Your task to perform on an android device: In the BabyCenter app, Read the stories on babies births of other pregnant women to get inspiration from other women's experiences
Image 0: 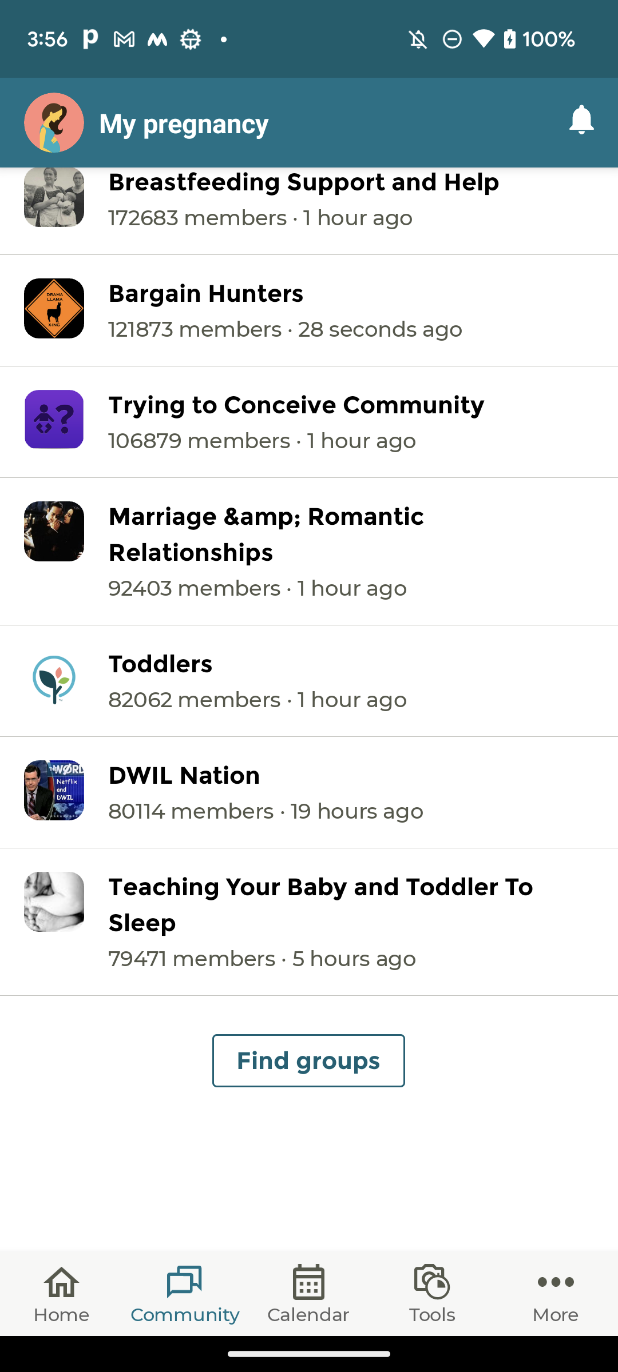
Scroll down to view the My activity icon
Step 0: scroll up
Image 1: 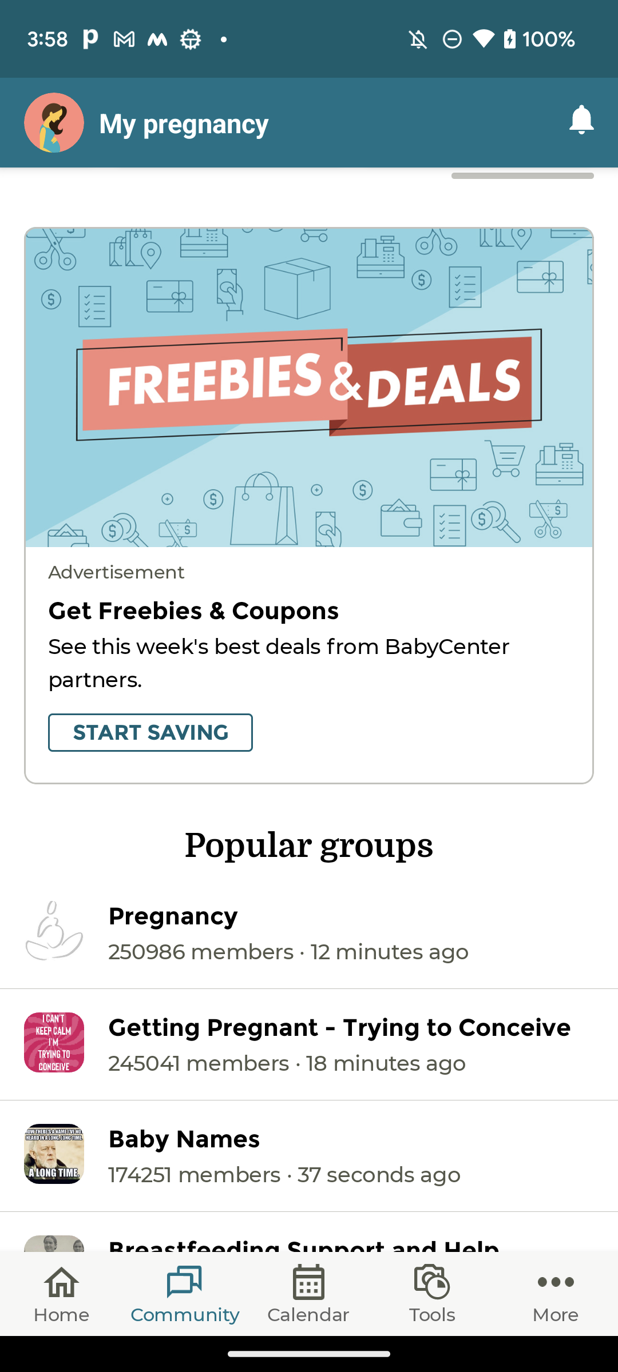
Scroll down to view the My activity icon
Step 1: scroll up
Image 3: 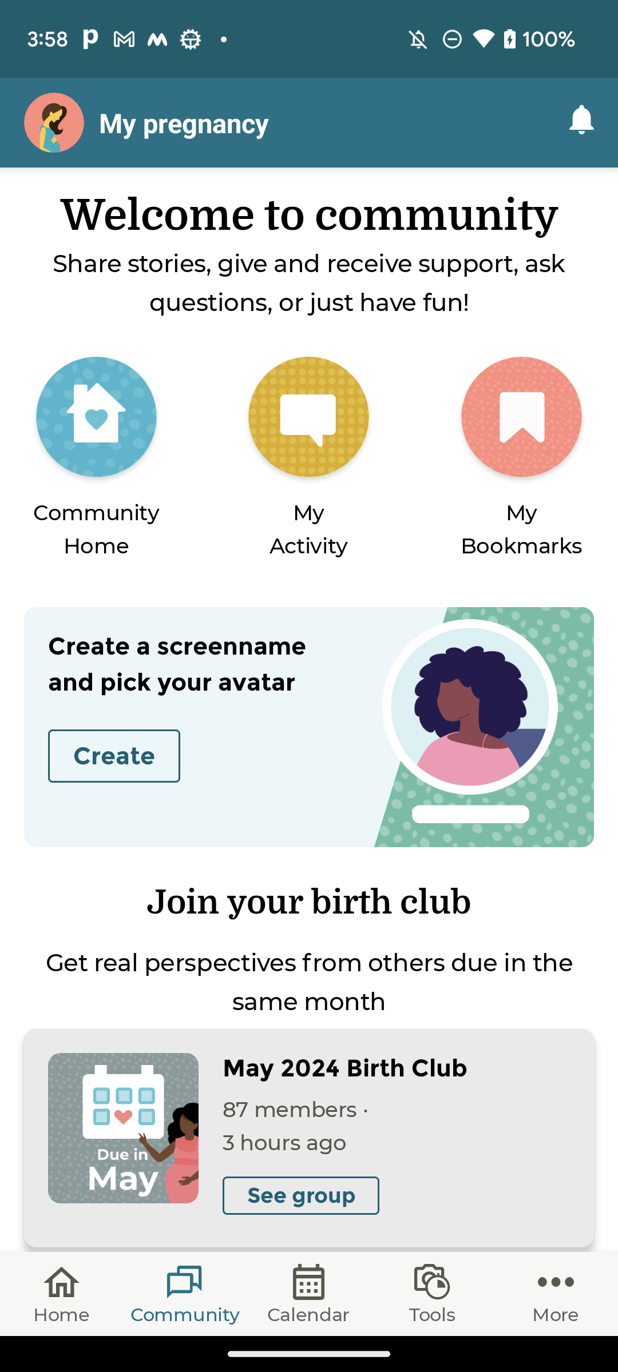
Click on the My Activity Icon at the top of the screen
Step 3: click (321, 445)
Image 4: 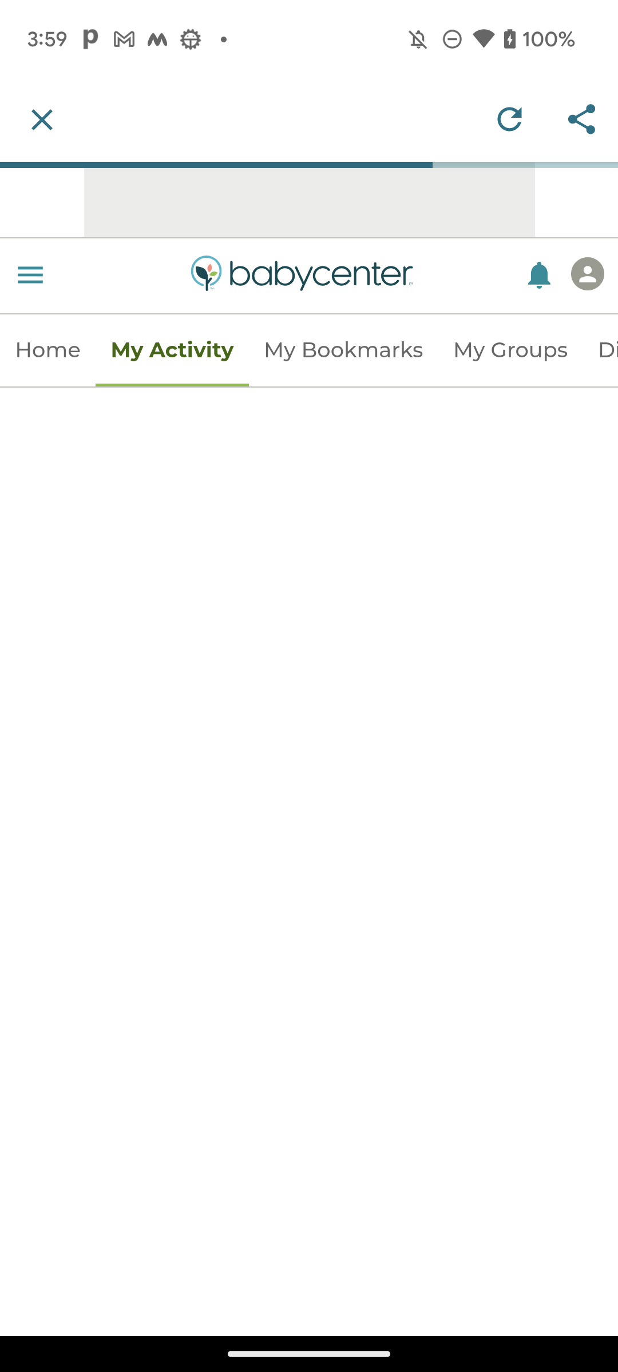
Click on the My Activity Icon at the top of the screen
Step 4: wait
Image 5: 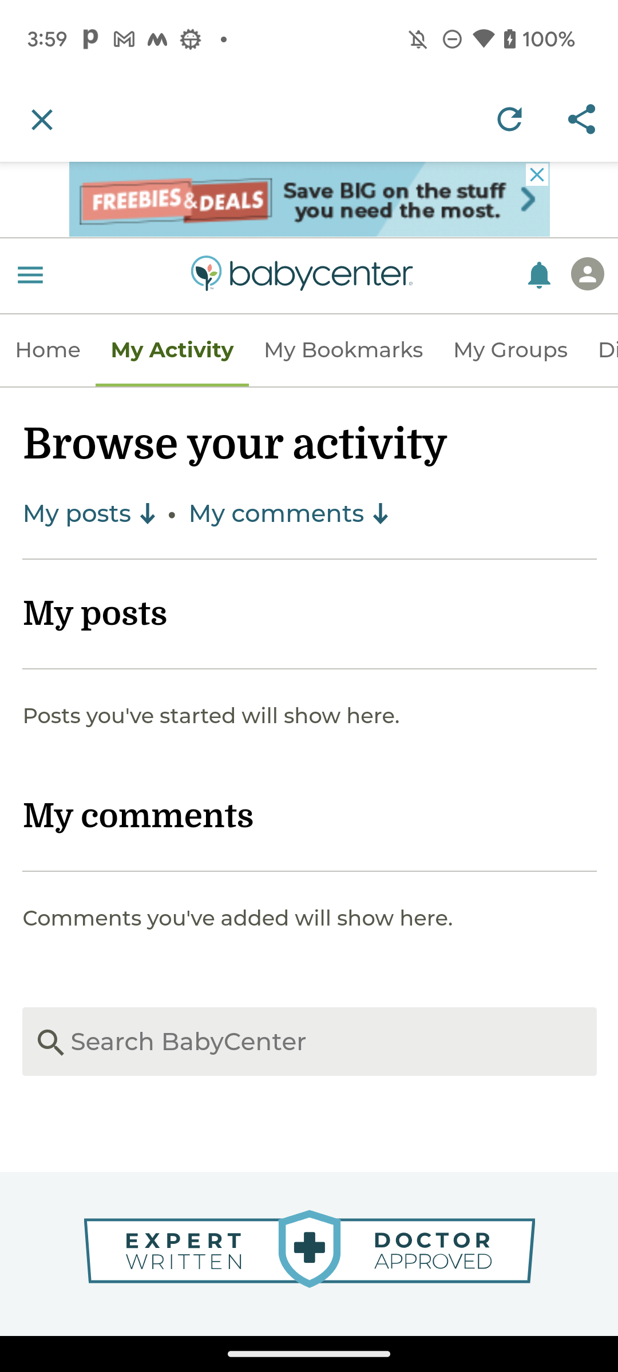
Click on the three-line at the top left of the screen
Step 5: click (30, 274)
Image 6: 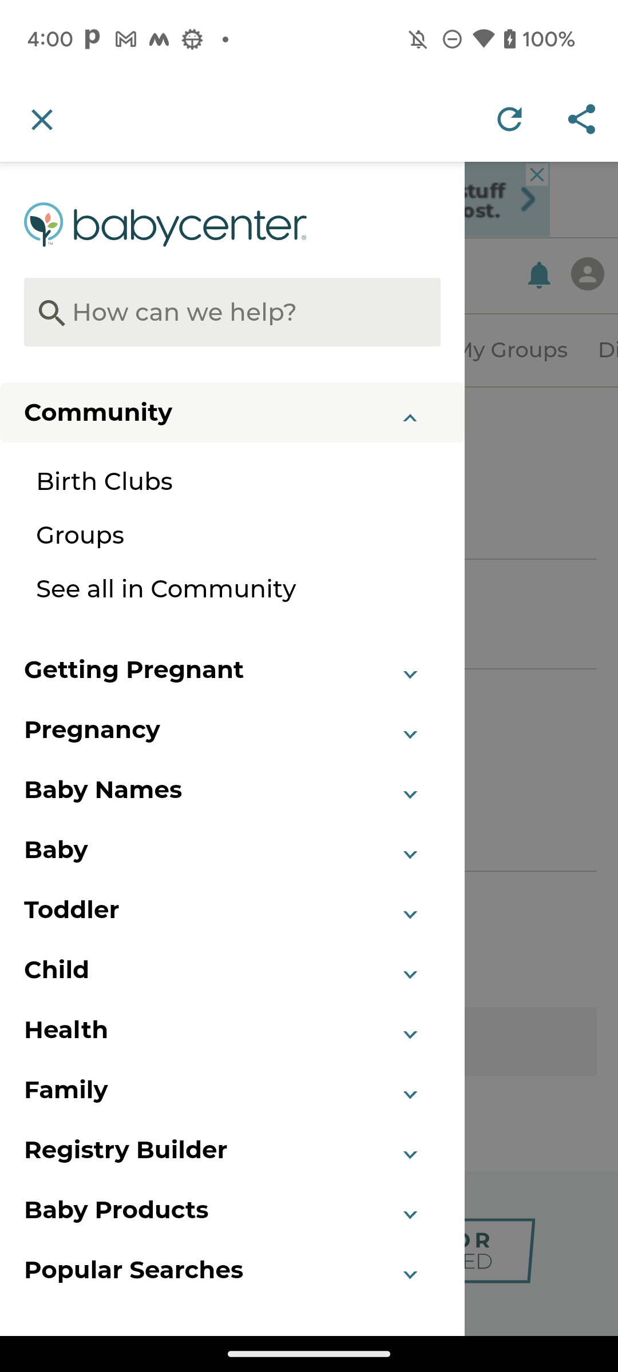
Click on the Birth clubs option
Step 6: click (105, 480)
Image 7: 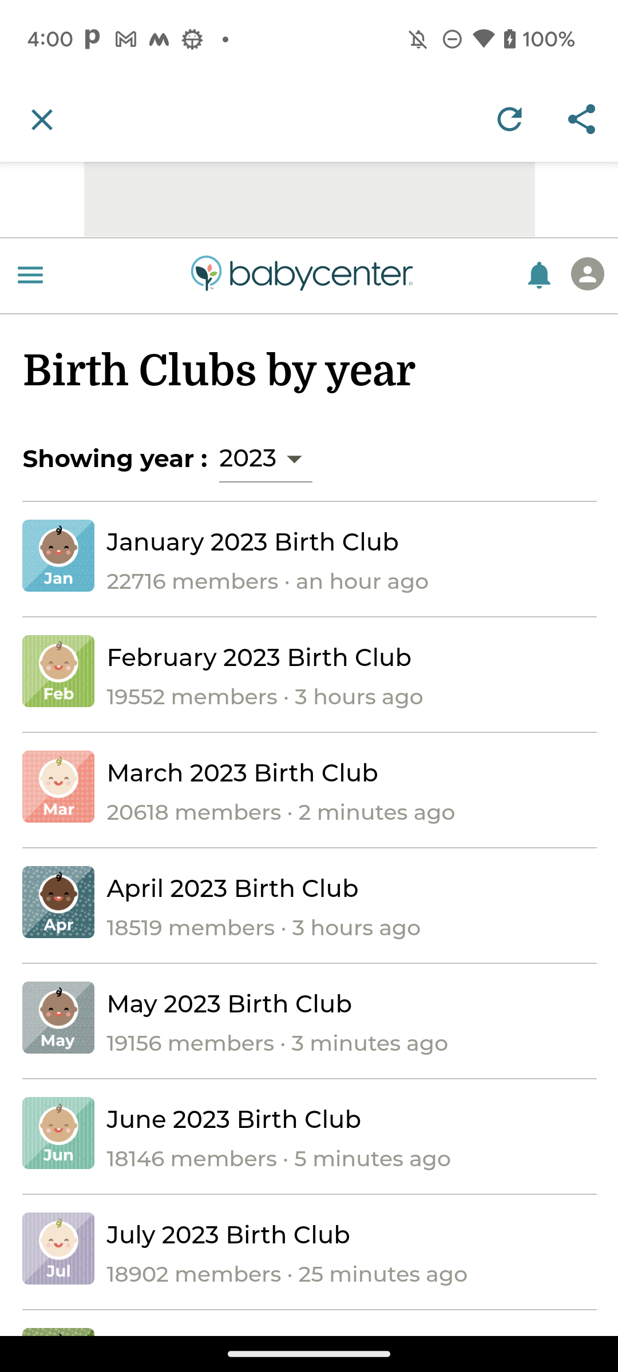
Click on any birth club year
Step 7: click (310, 791)
Image 8: 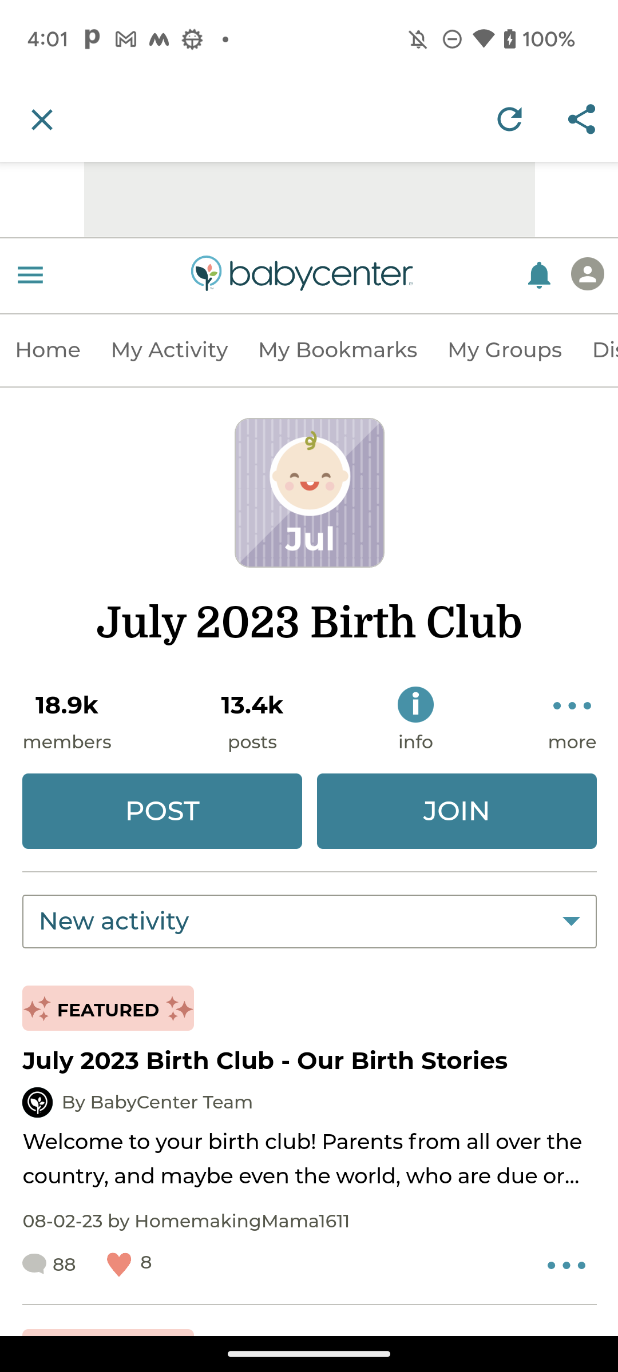
Click on the July 2023 our birth stories first suggestion
Step 8: click (308, 1158)
Image 9: 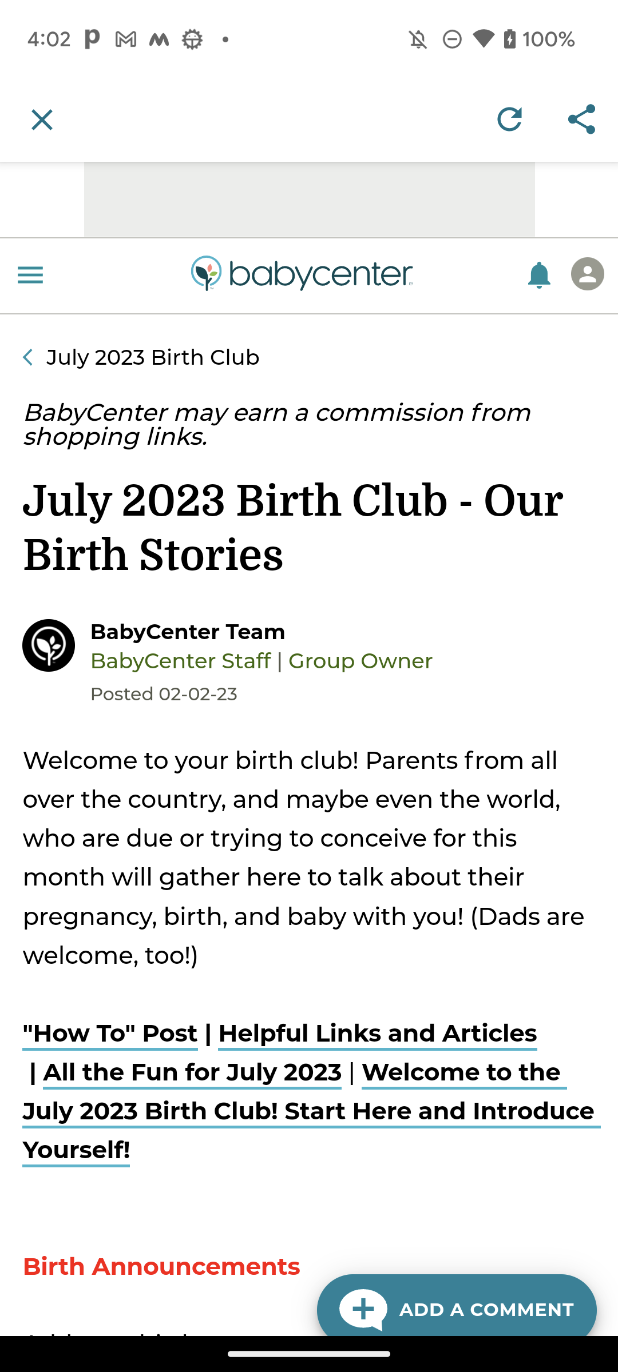
Scroll up to read the stories
Step 9: scroll down
Image 10: 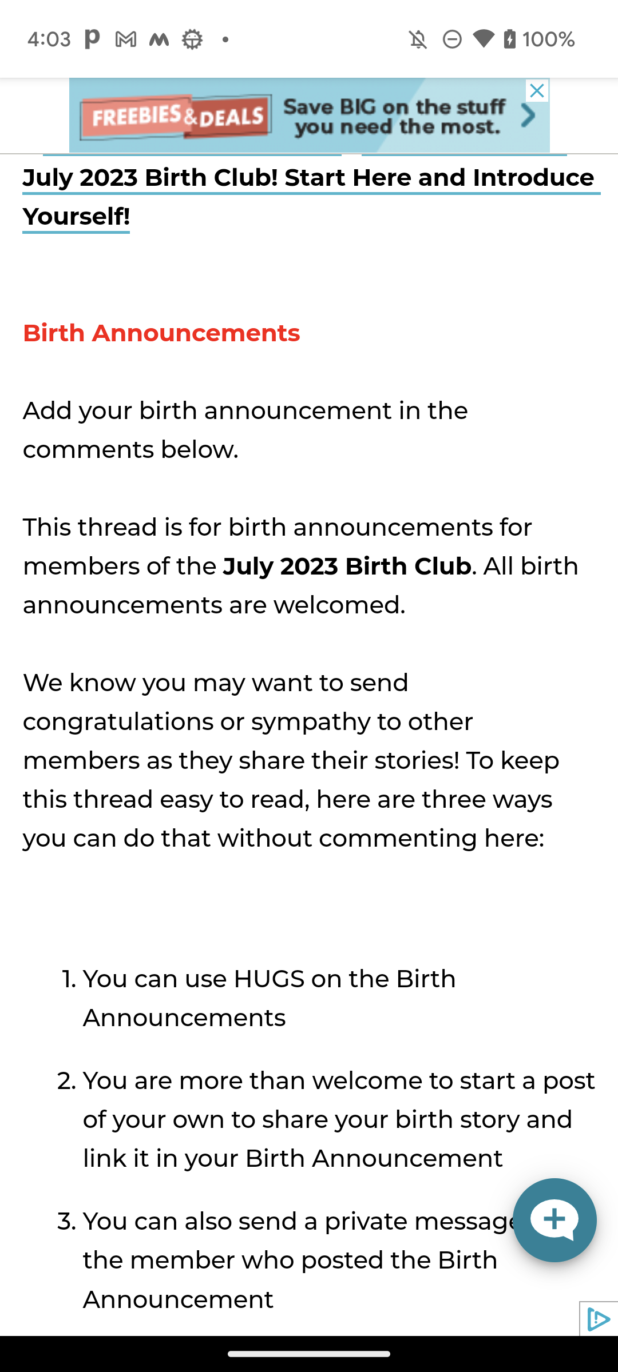
Scroll up to read the stories
Step 10: scroll down
Image 11: 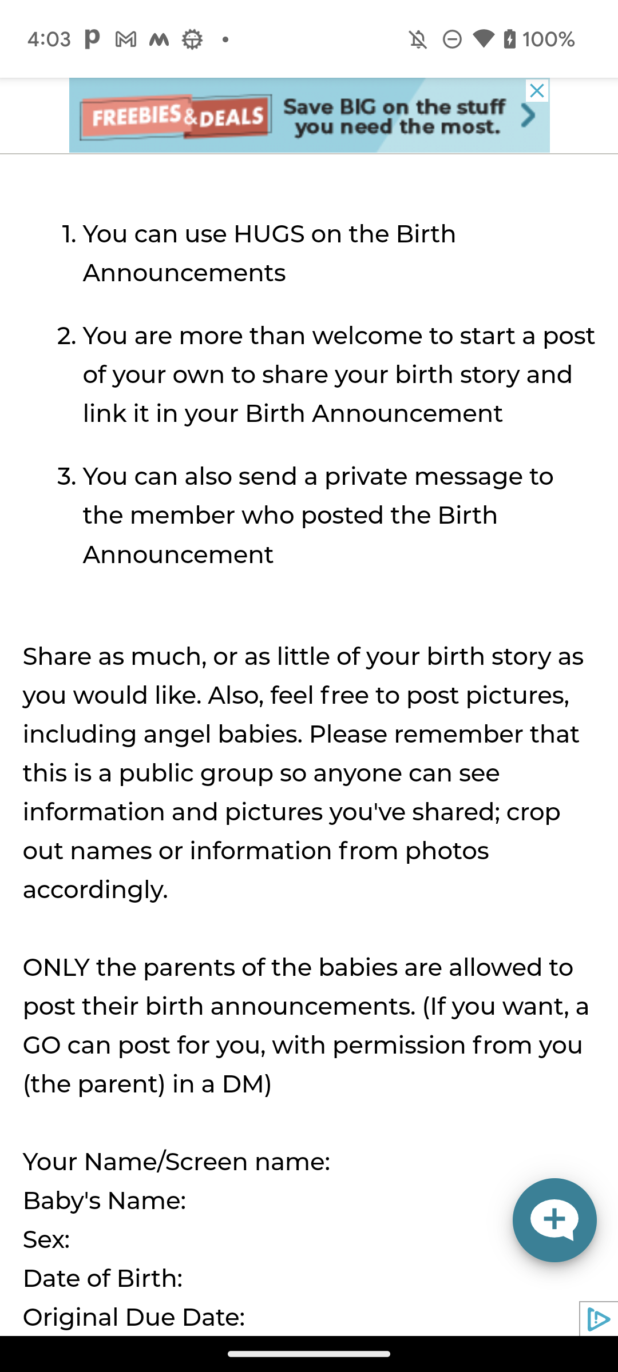
Scroll up to read the stories
Step 11: scroll down
Image 12: 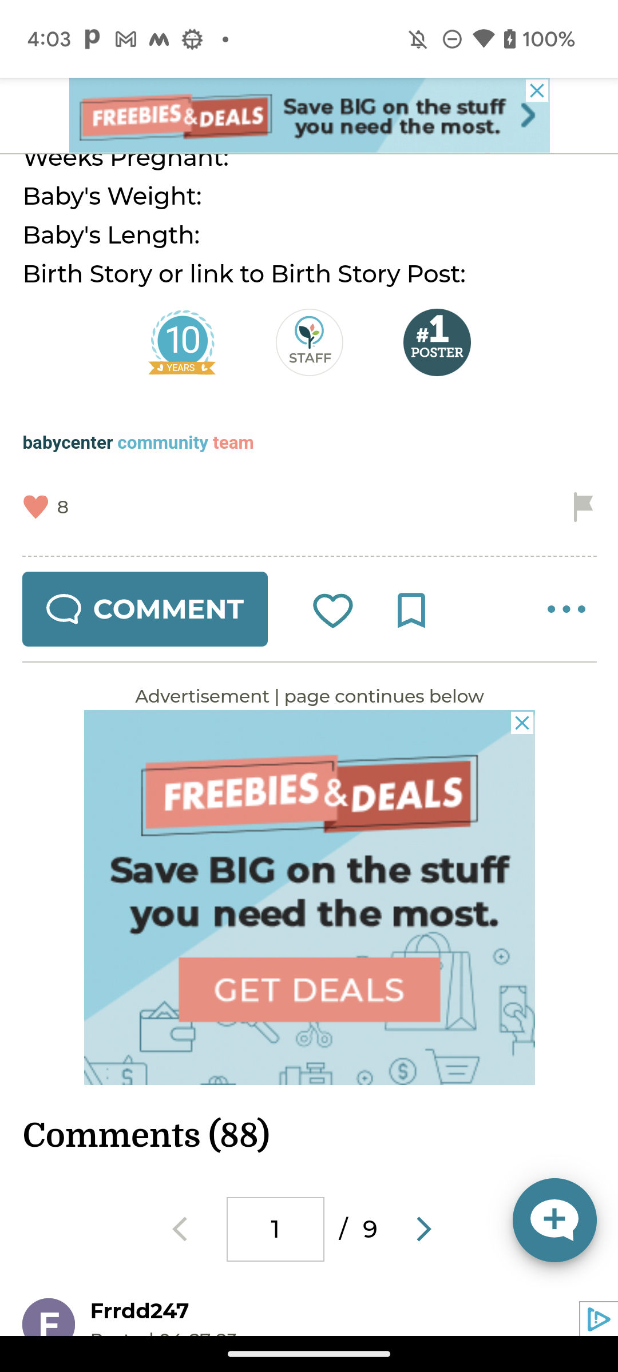
Scroll up to read the stories
Step 12: scroll down
Image 13: 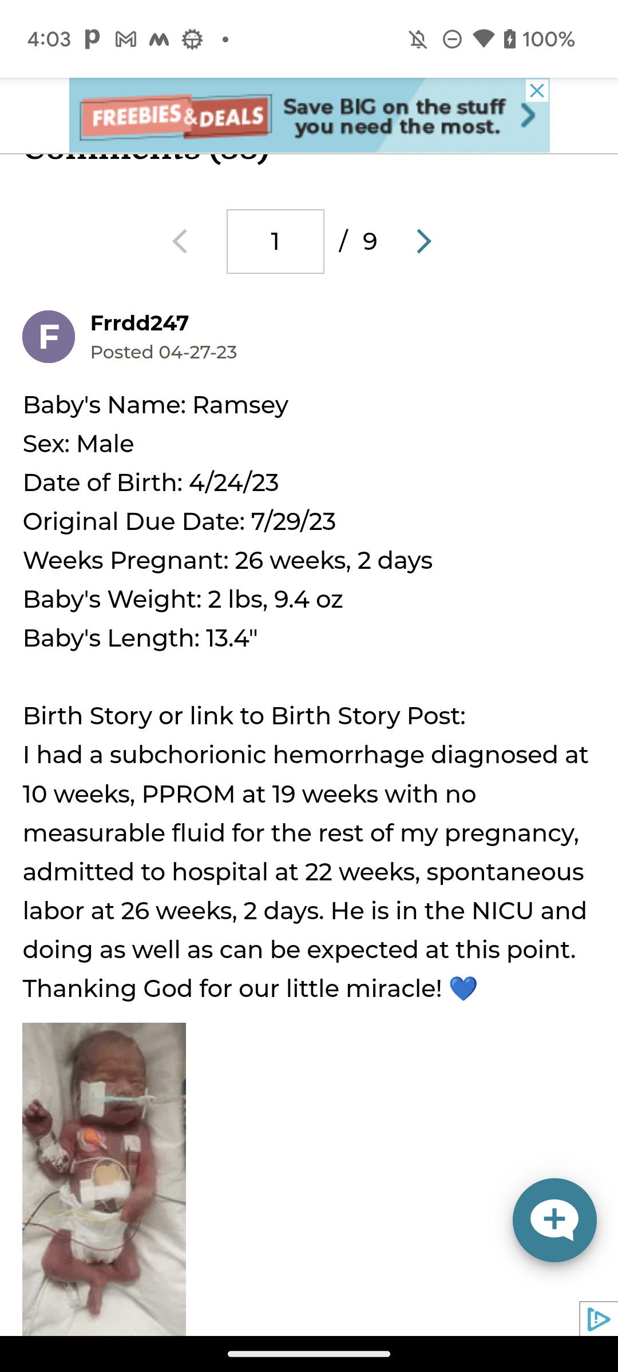
Scroll up to read the stories
Step 13: scroll down